Your task to perform on an android device: I'd like to learn more about the dwarf umbrella tree now that I've identified it and get some suggestions.
Image 0: 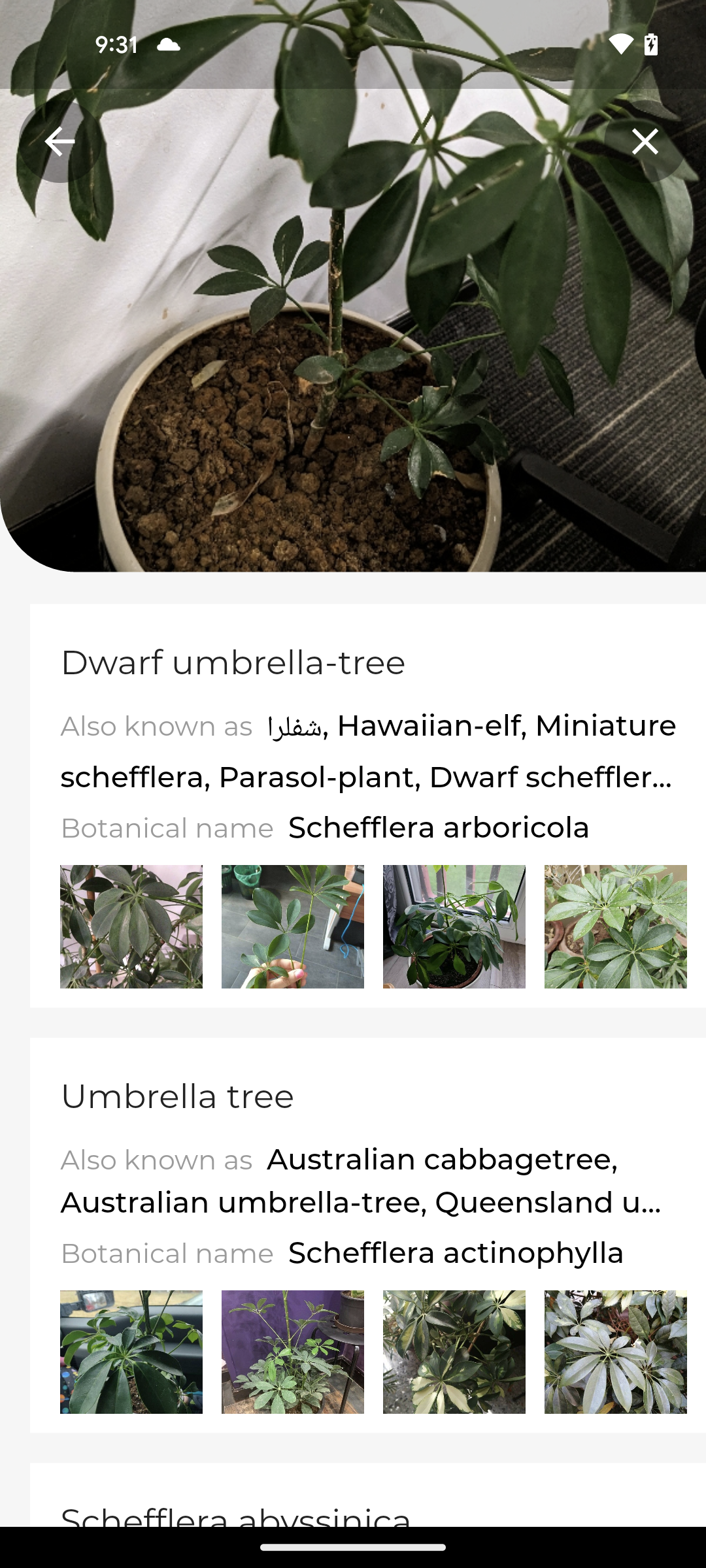
go back
Step 0: press back button
Image 1: 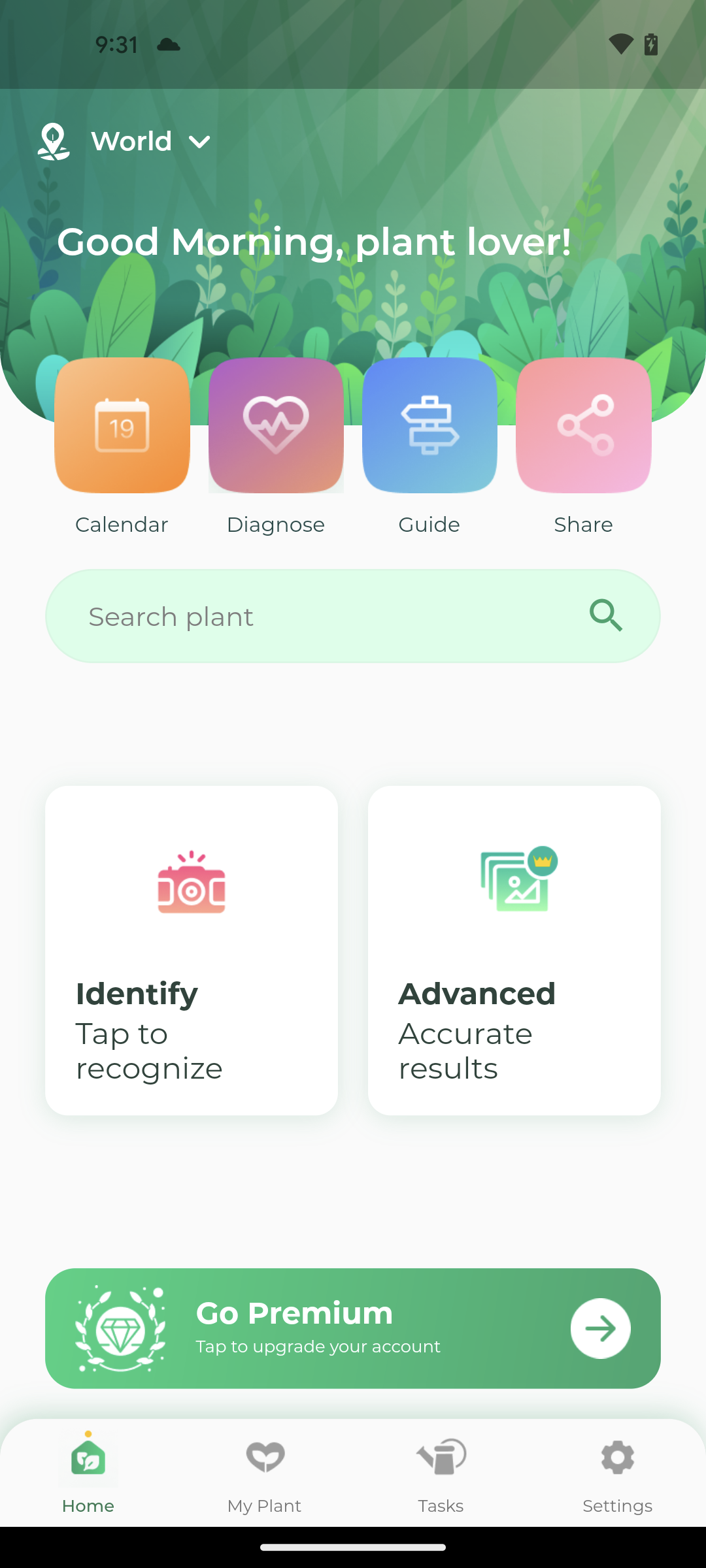
click on the search bar
Step 1: click (456, 658)
Image 4: 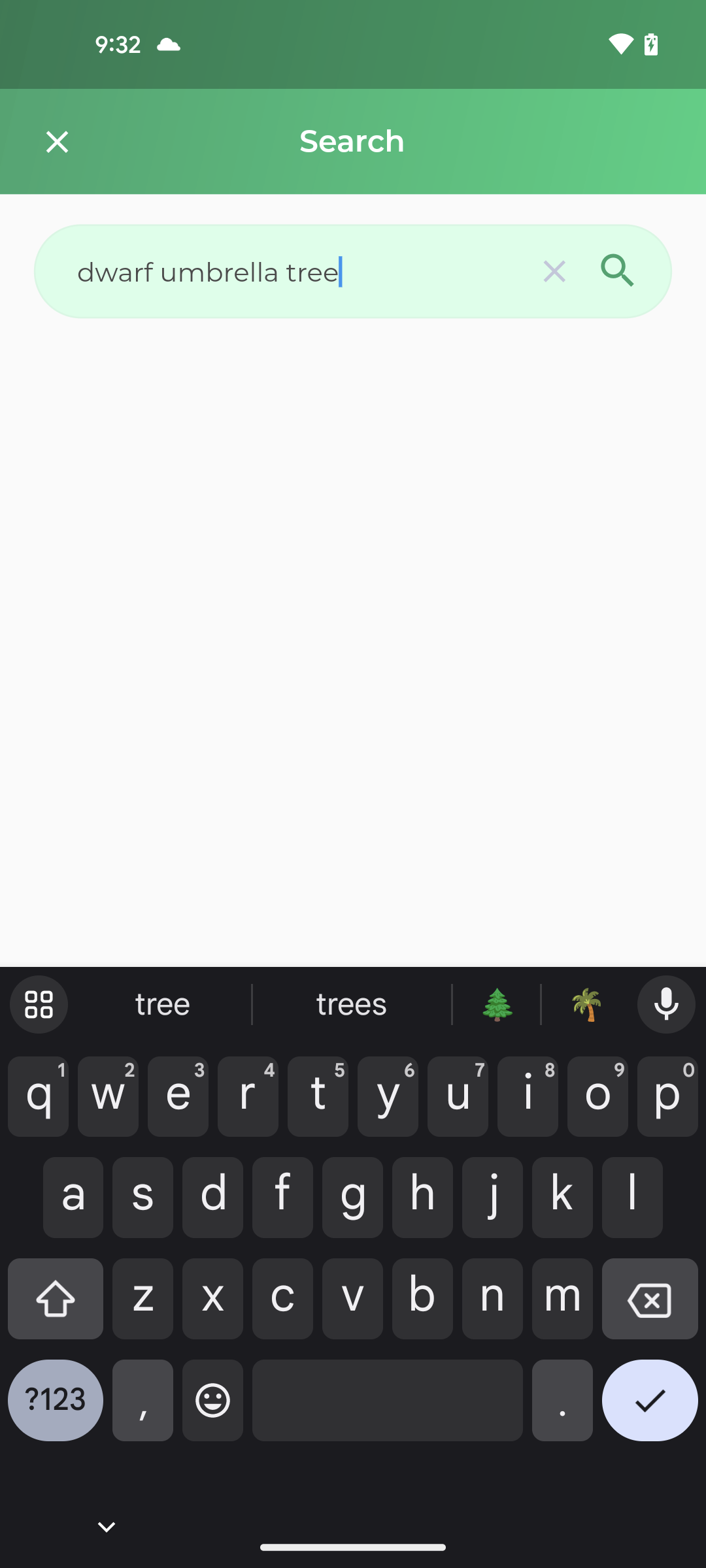
click on the tick icon
Step 4: click (650, 1410)
Image 5: 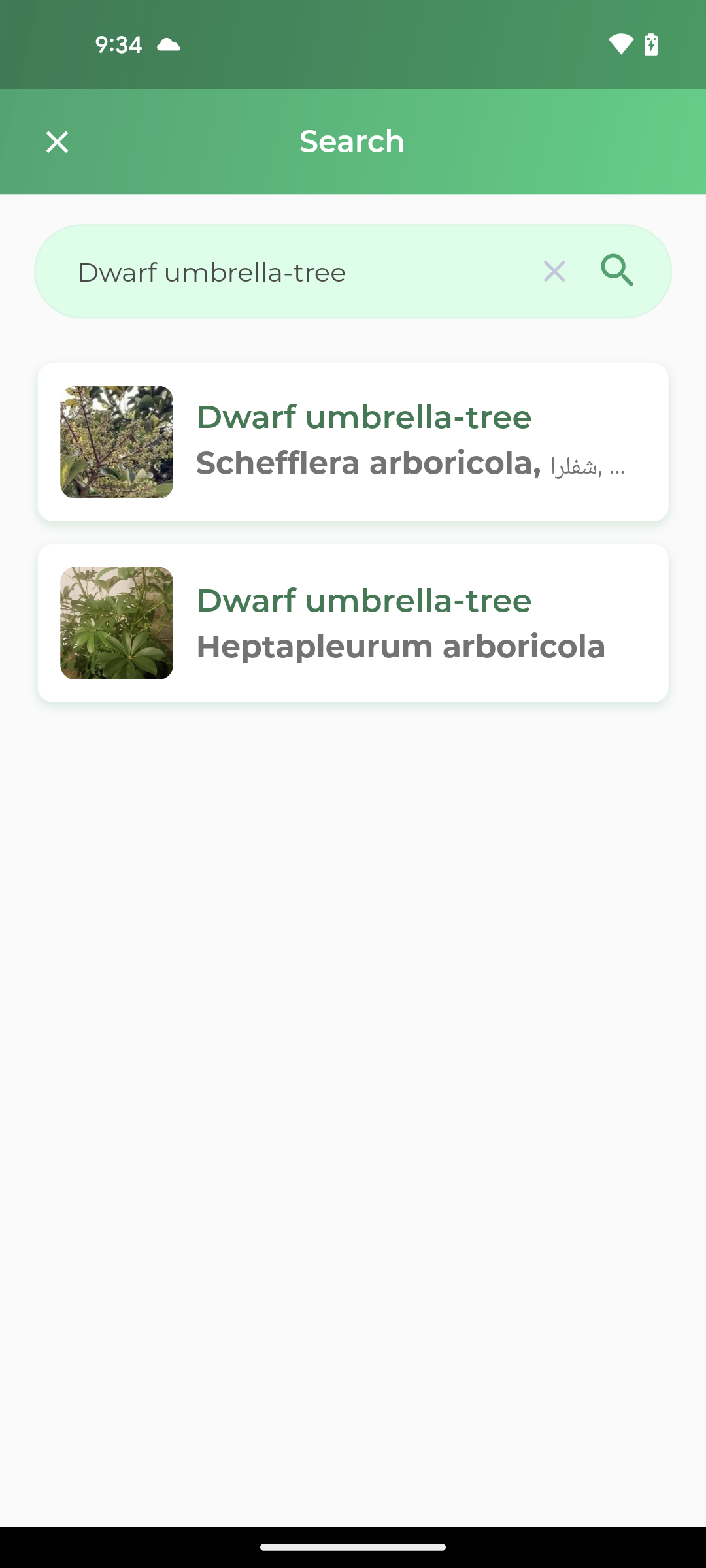
click on the first plant suggestion
Step 5: click (352, 442)
Image 6: 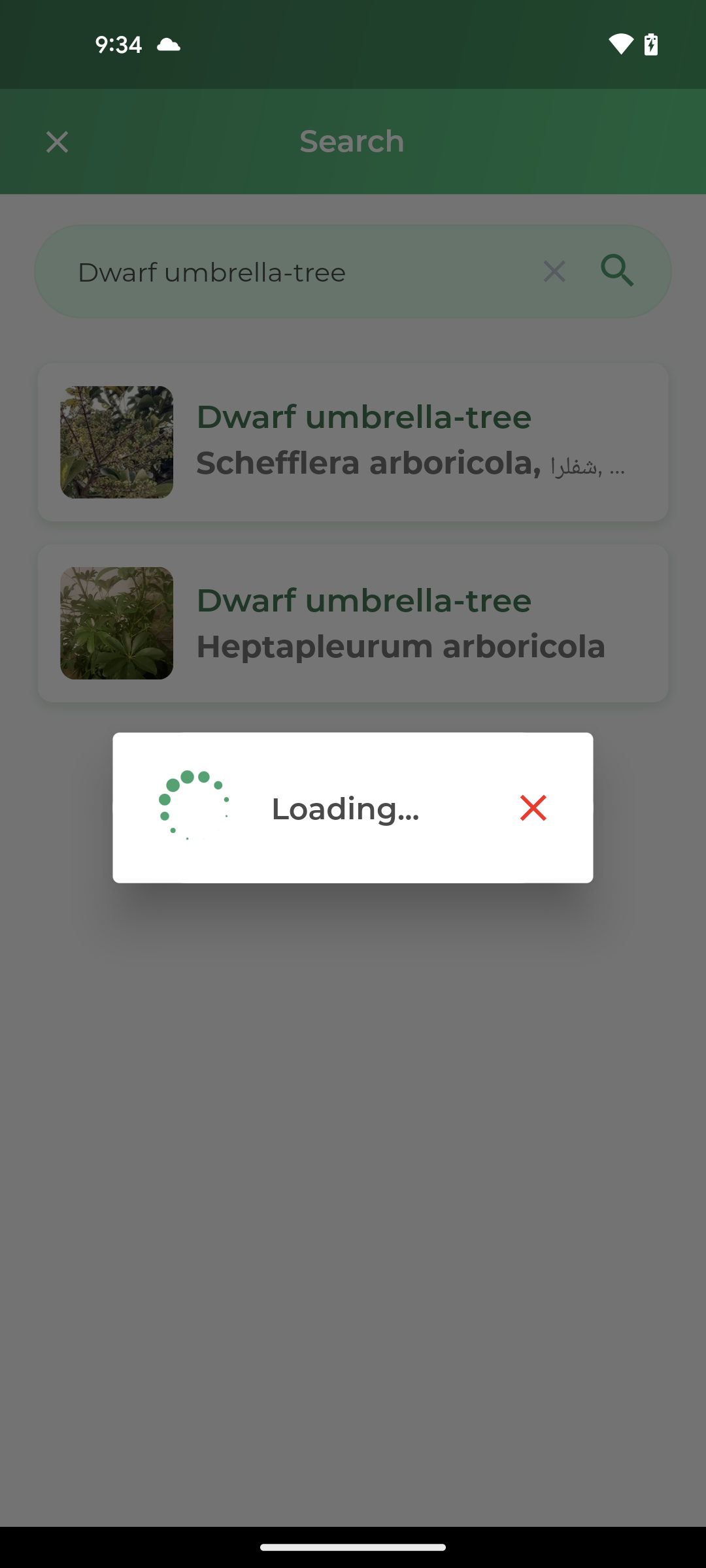
click on the first plant suggestion
Step 6: wait
Image 7: 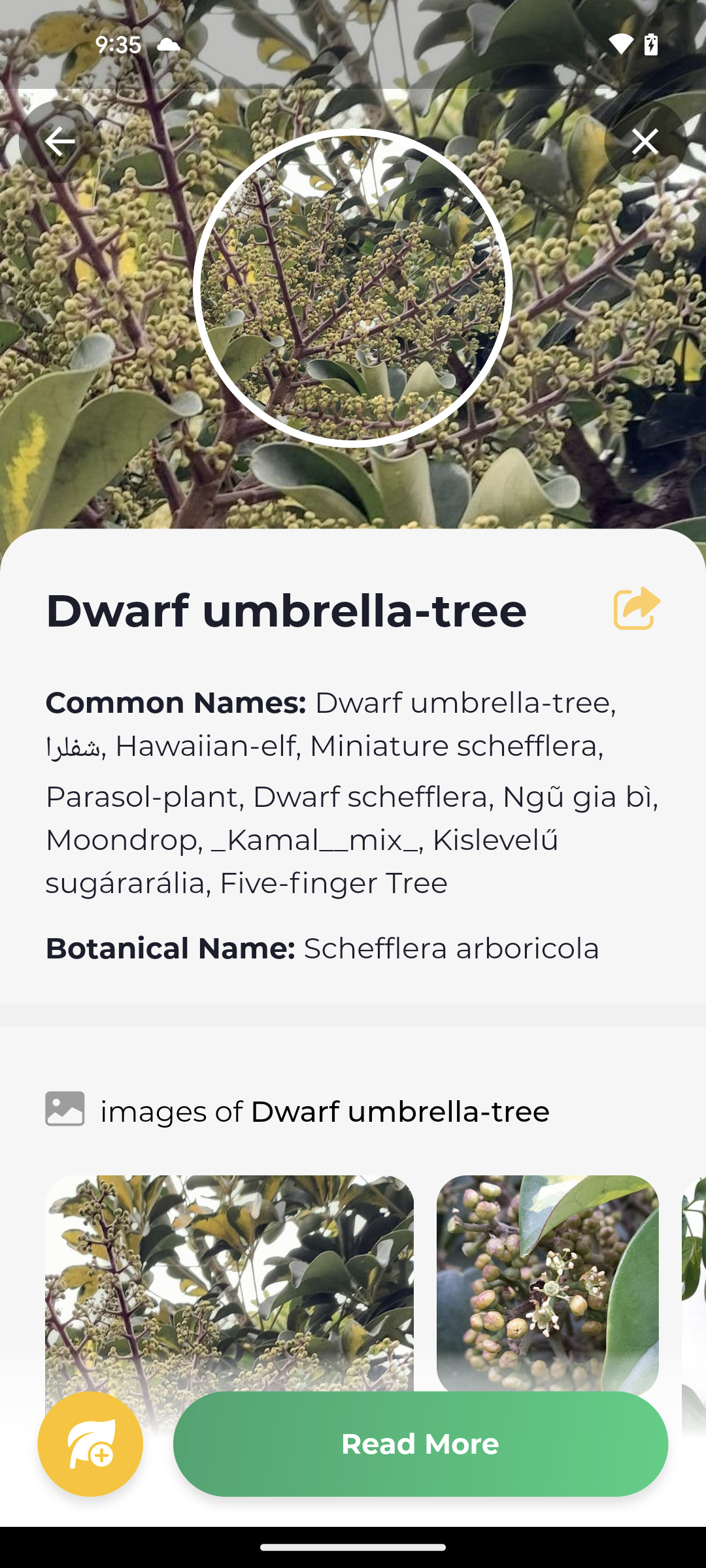
click on read more option
Step 7: click (420, 1444)
Image 8: 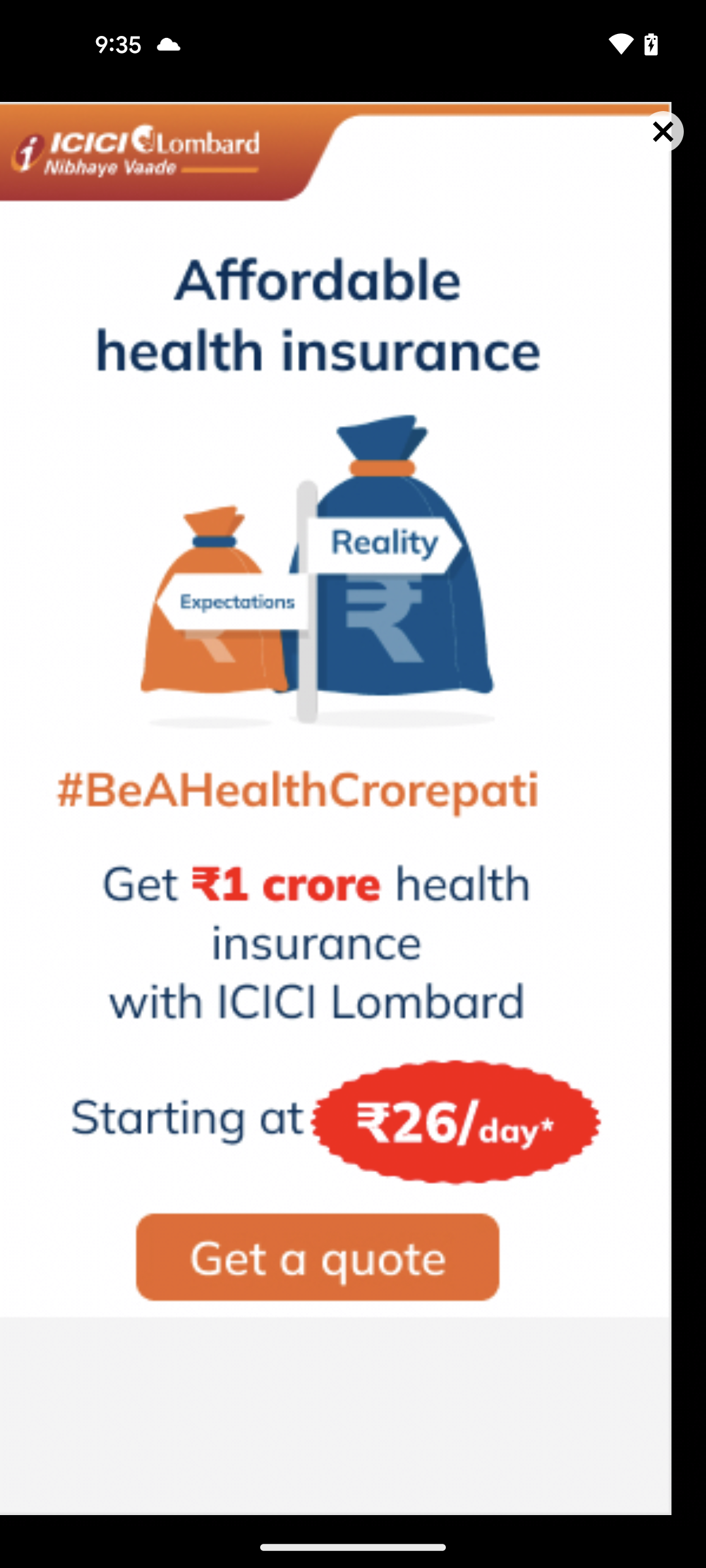
click on read more option
Step 8: wait
Image 9: 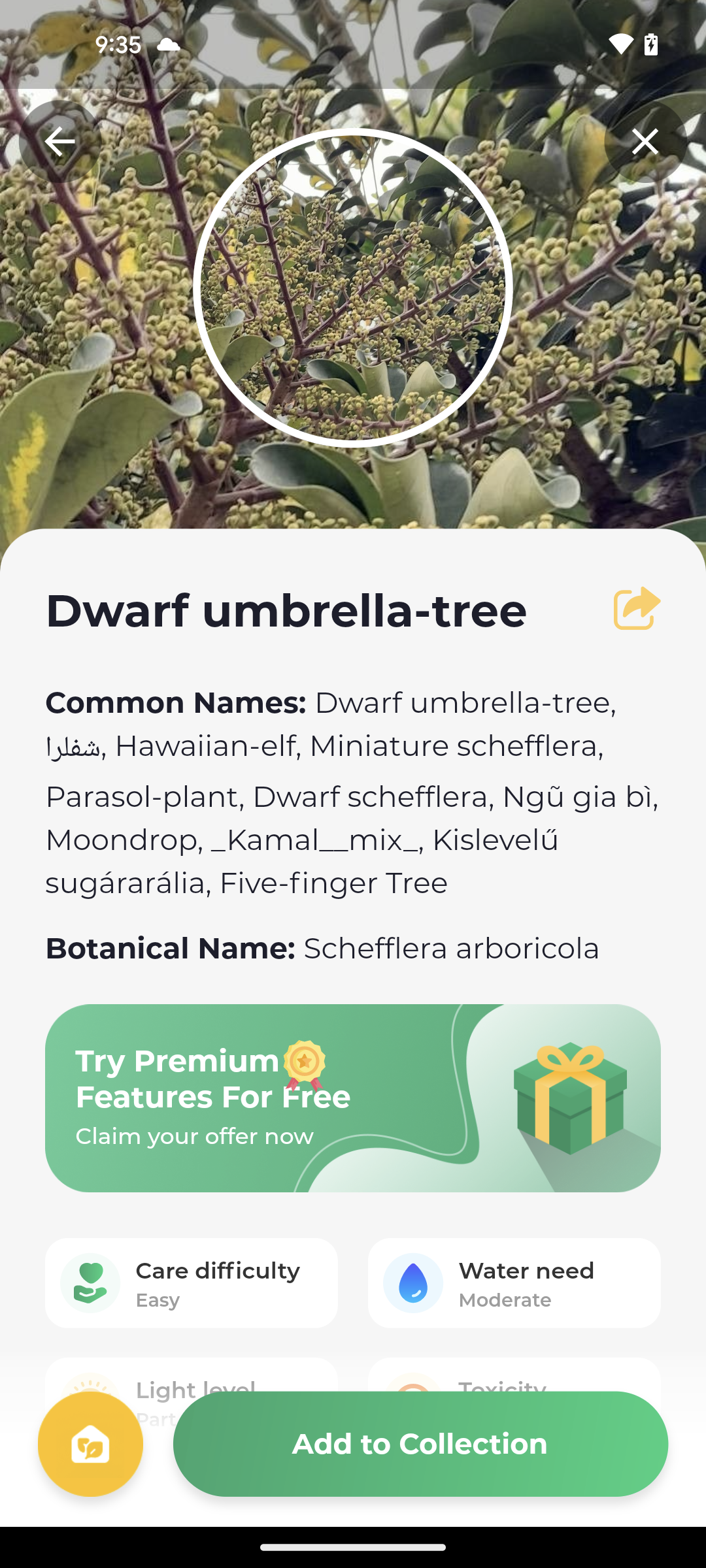
scroll down to see details
Step 9: scroll down